Your task to perform on an android device: Open the Avia Weather app, Share the current weather forecast to dbwscratch.test.id2@gmail.com via gmail
Image 0: 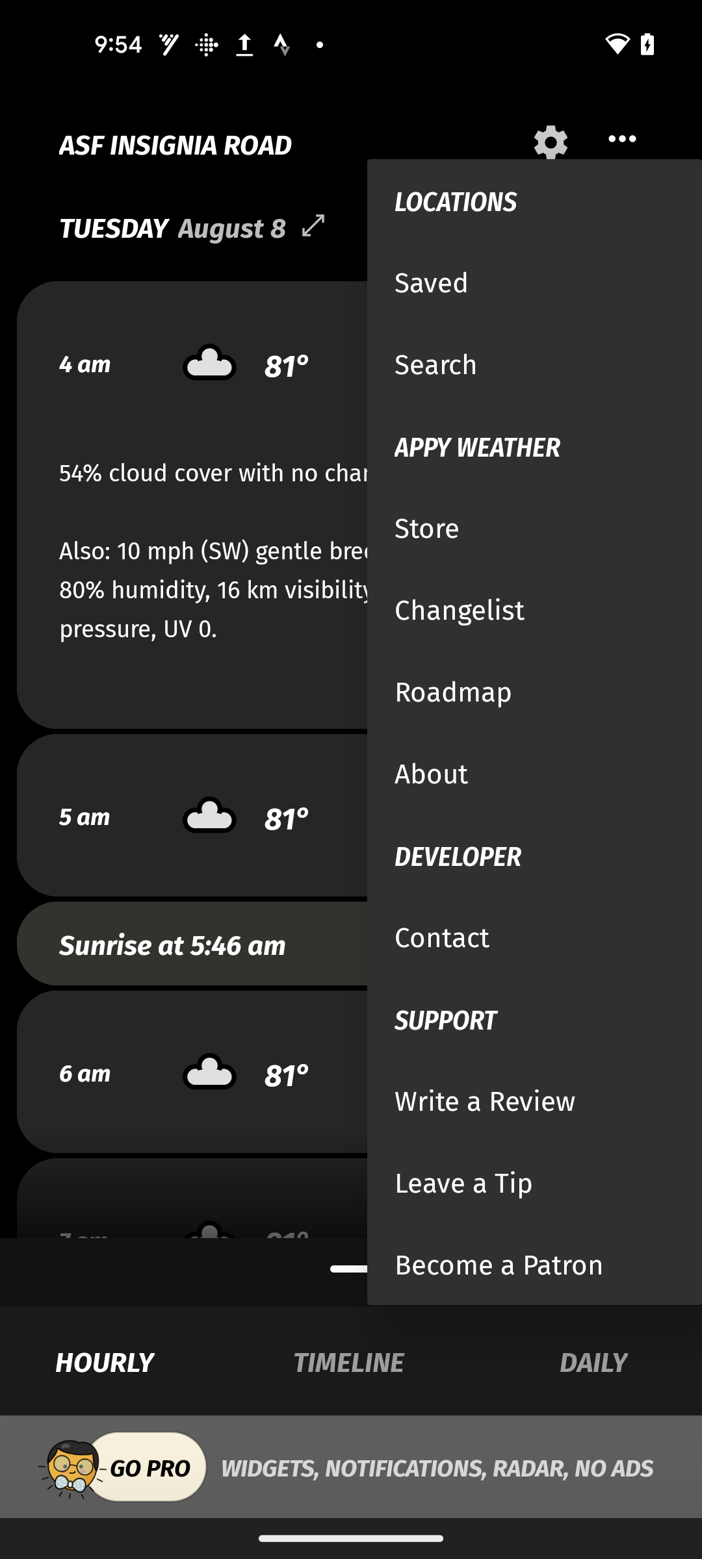
Open the Avia Weather app
Step 0: open app "Avia Weather"
Image 2: 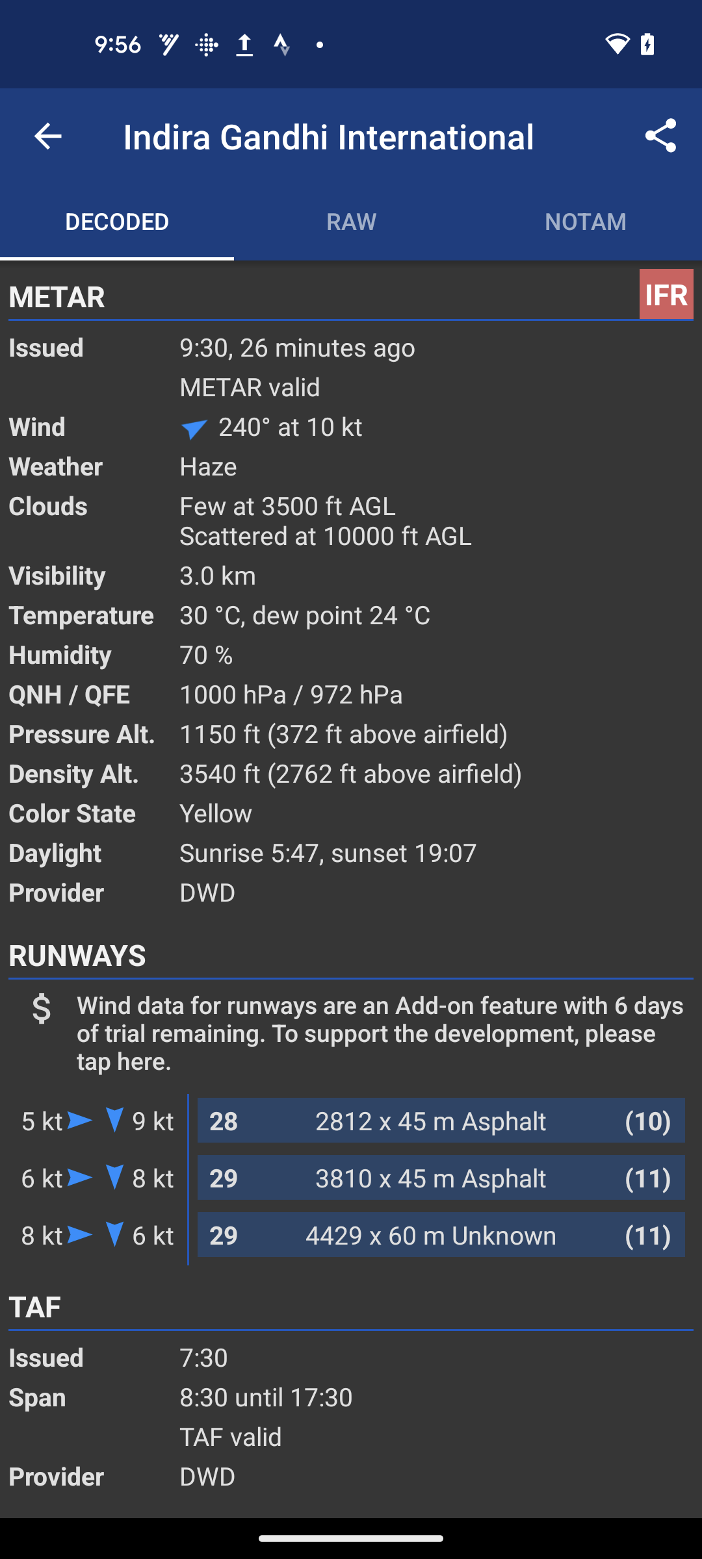
Click on the Share icon at the top right corner of the screen
Step 2: click (660, 136)
Image 4: 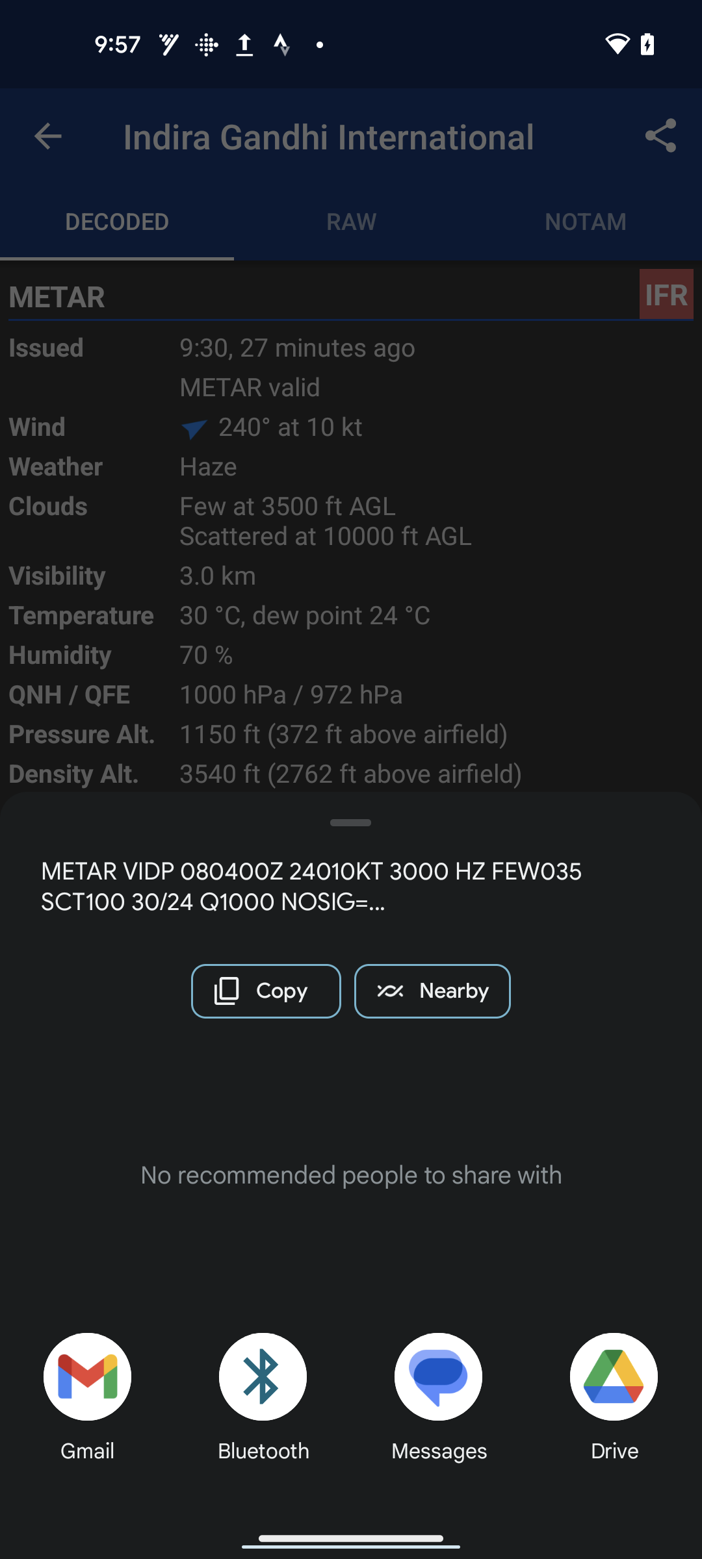
Click on the Gmail icon
Step 4: click (86, 1376)
Image 5: 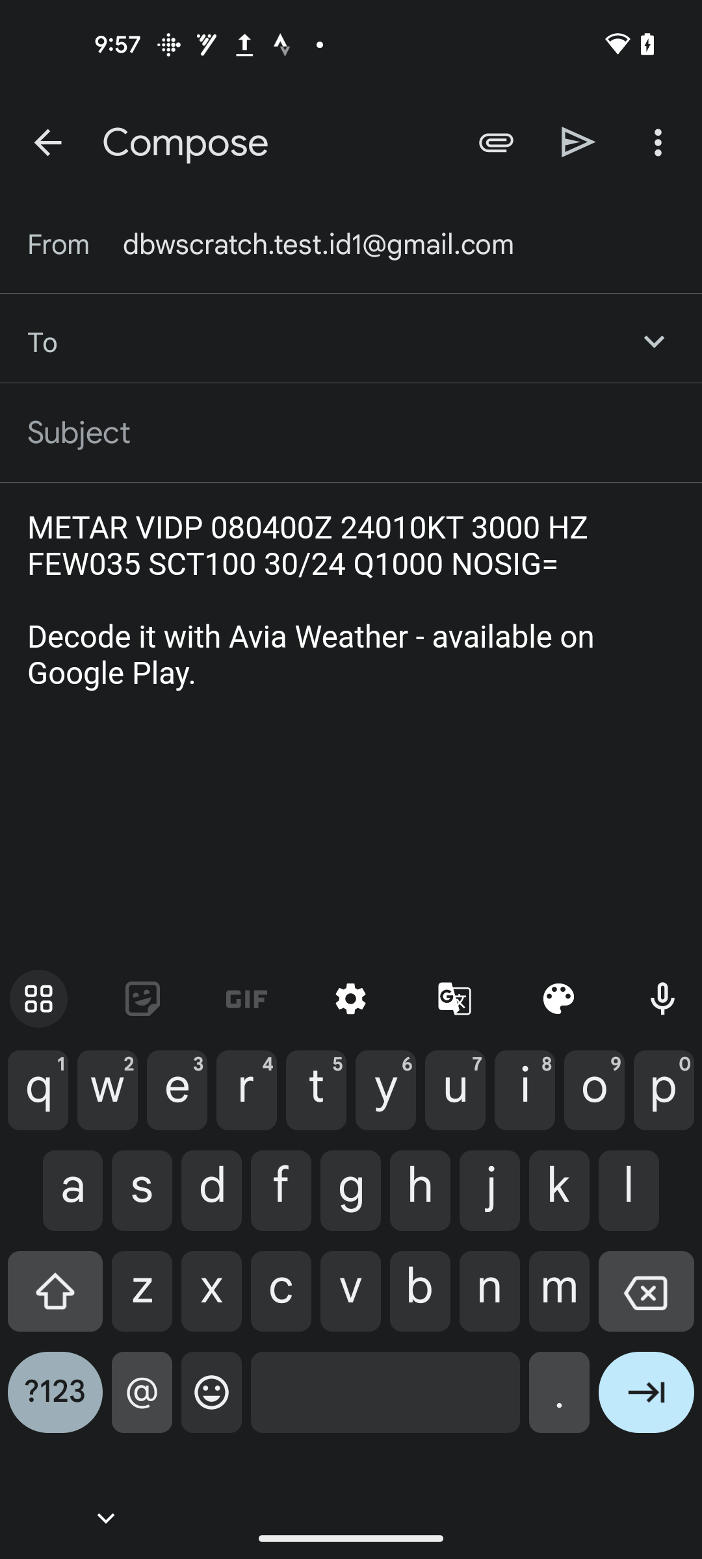
type dbwscratch.test.id2@gmail.com
Step 5: type "dbwscratch.test.id2@gmail.com"
Image 6: 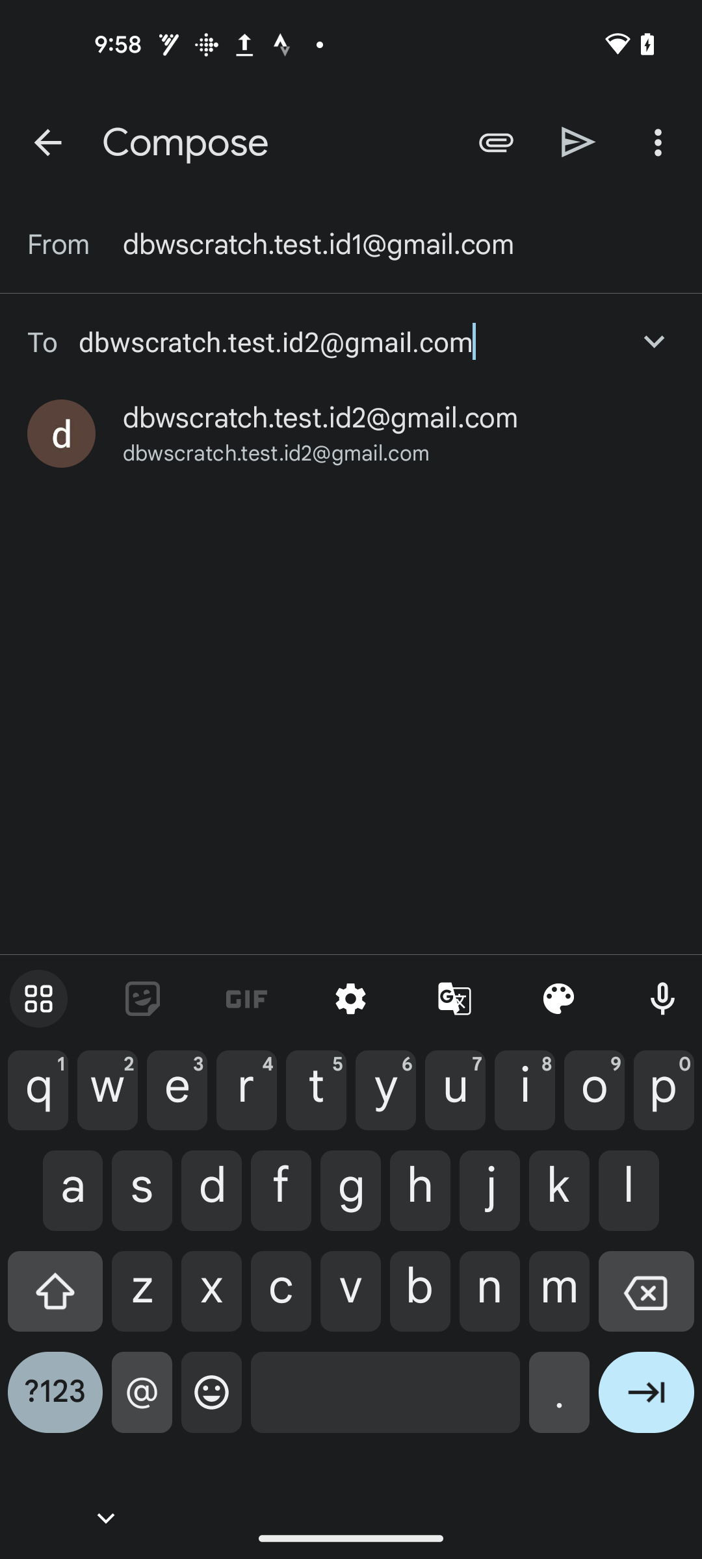
Click on the Send icon at the top right of the screen
Step 6: click (578, 142)